Your task to perform on an android device: My wife told me to view the comparison of Leather loafers with others before purchasing them, so compare these shoes with others in the H&M app.
Image 0: 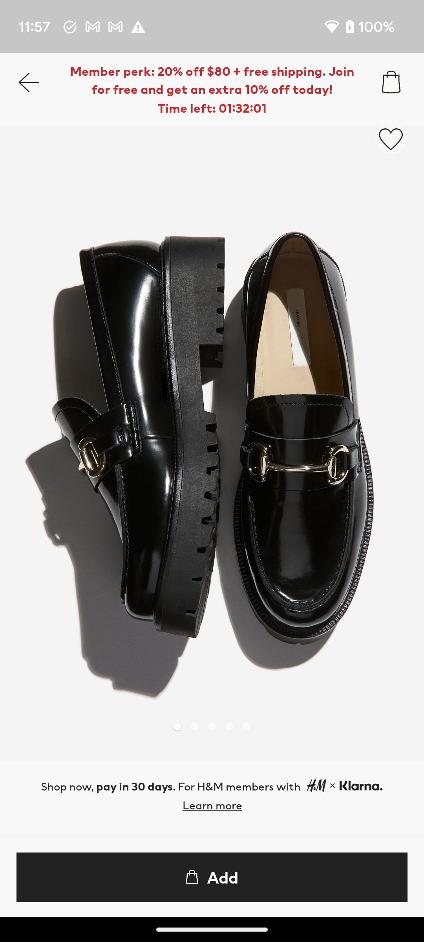
Scroll down to view the other loafers of this category.
Step 0: scroll down
Image 1: 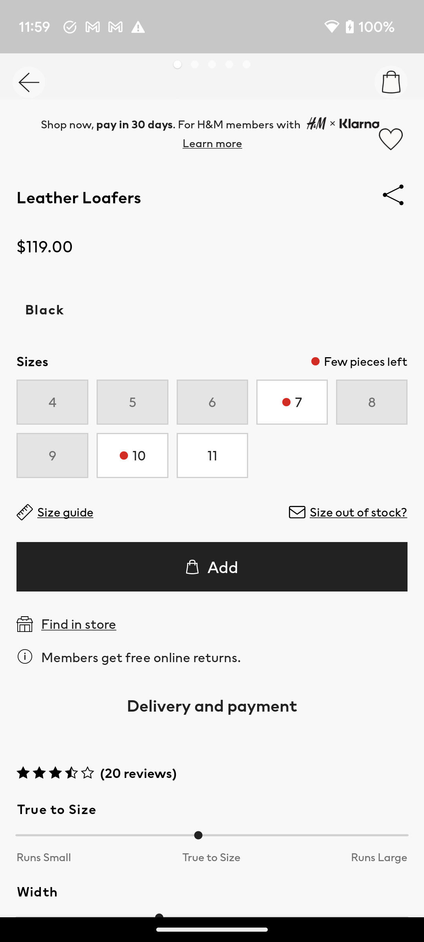
Scroll down to view the other loafers of this category.
Step 1: scroll down
Image 2: 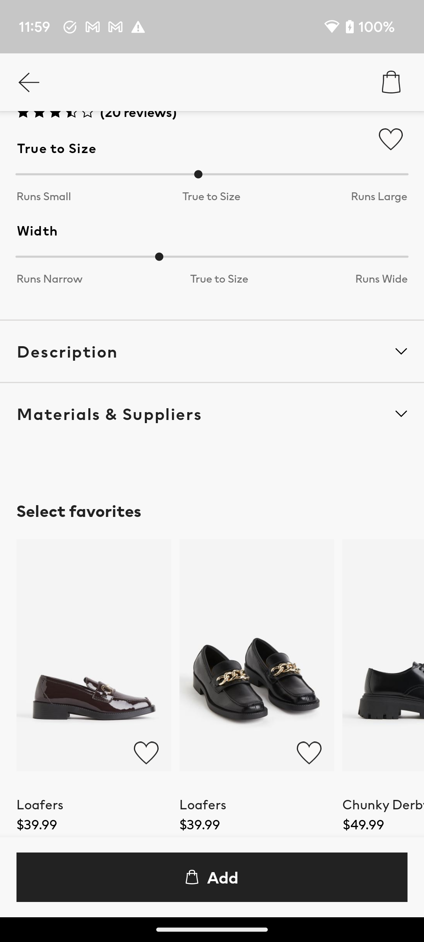
Scroll down to view the other loafers of this category.
Step 2: scroll down